Your task to perform on an android device: To view the product Tomato Country 1 kg, use the JioMart app.
Image 0: 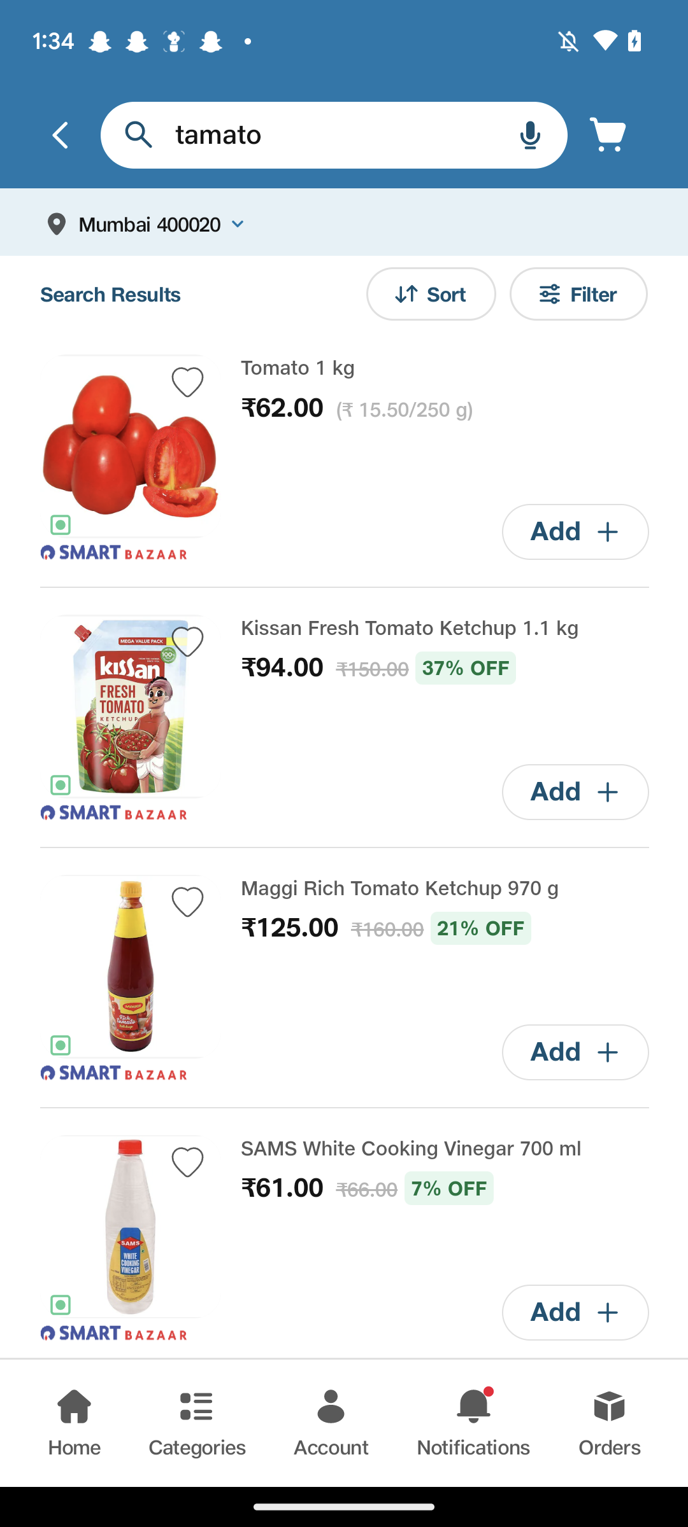
Click on Tomato 1 kg
Step 0: click (357, 407)
Image 1: 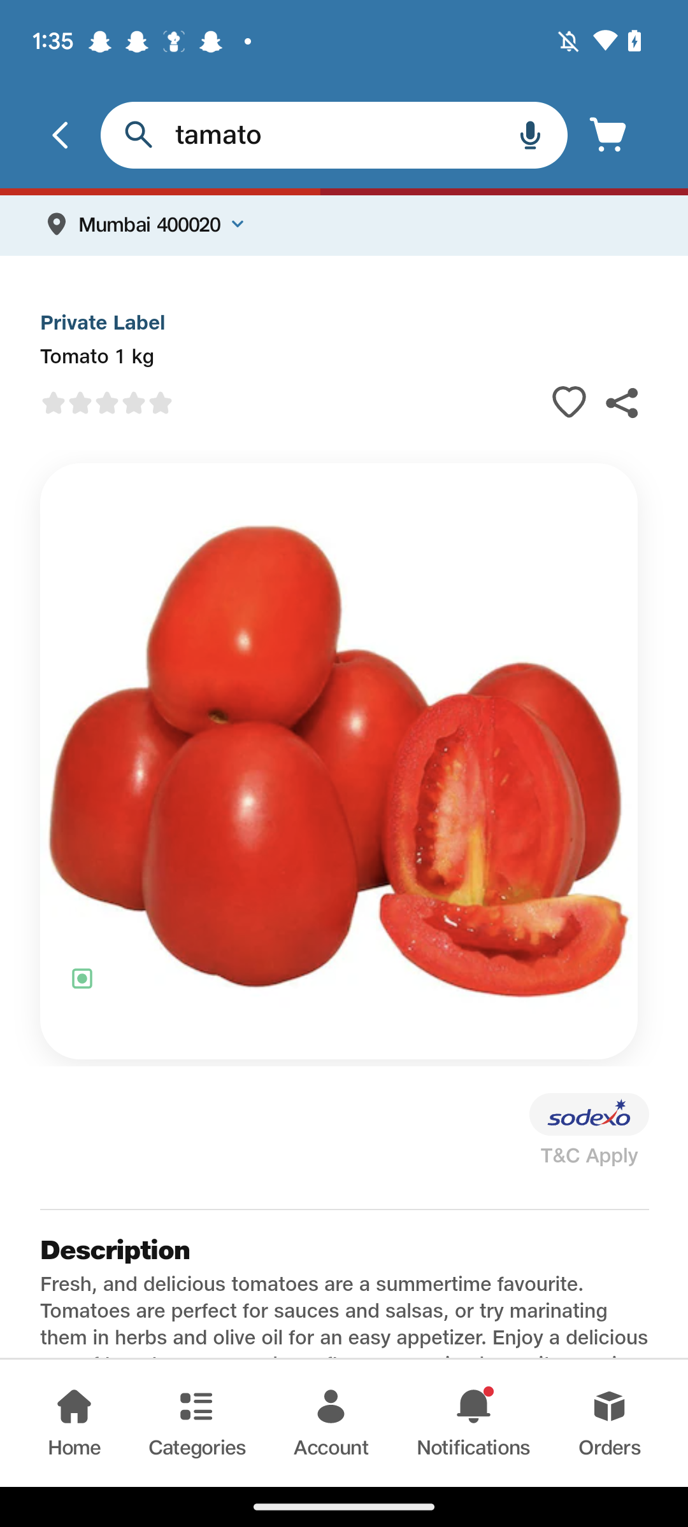
Swipe up
Step 1: scroll down
Image 2: 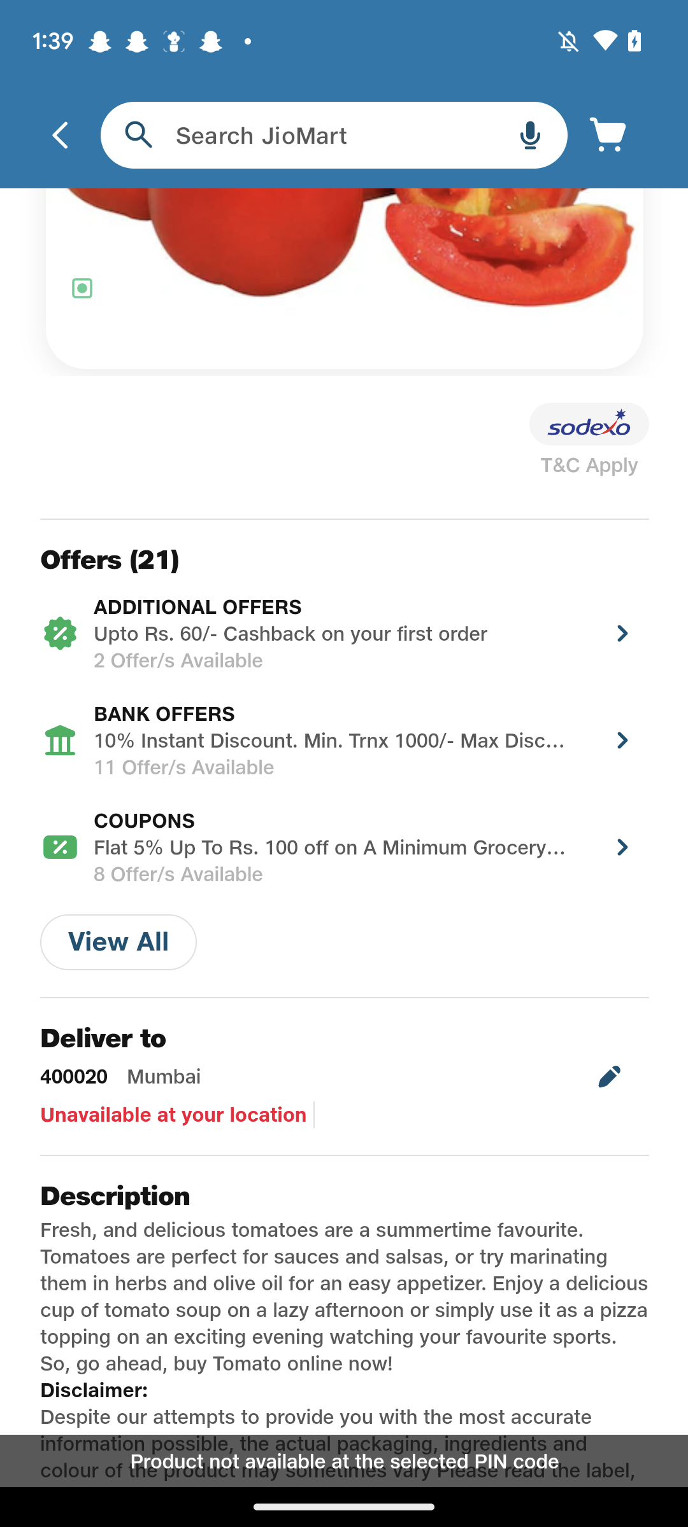
Swipe up
Step 2: scroll down
Image 3: 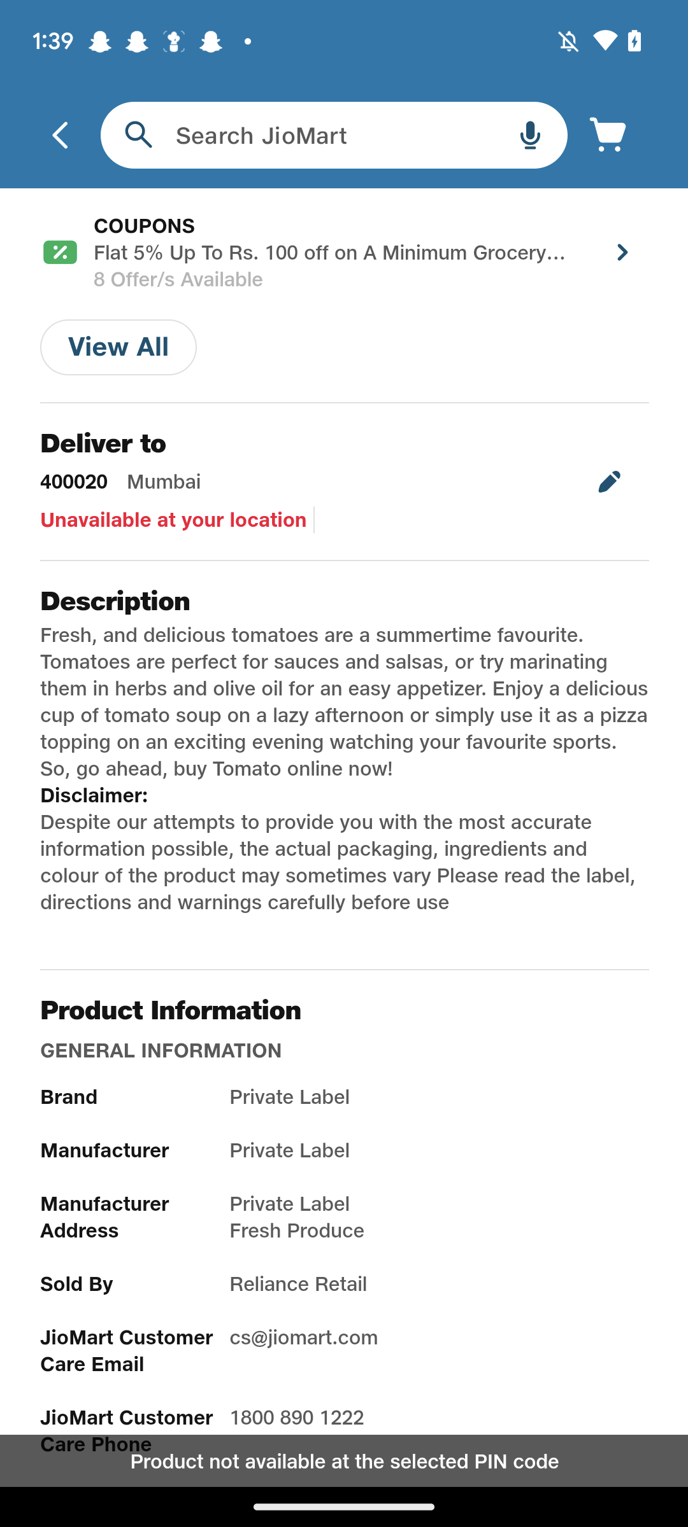
Swipe up
Step 3: scroll down